Your task to perform on an android device: Delete the Office Work recording in the Voice Recorder app
Image 0: 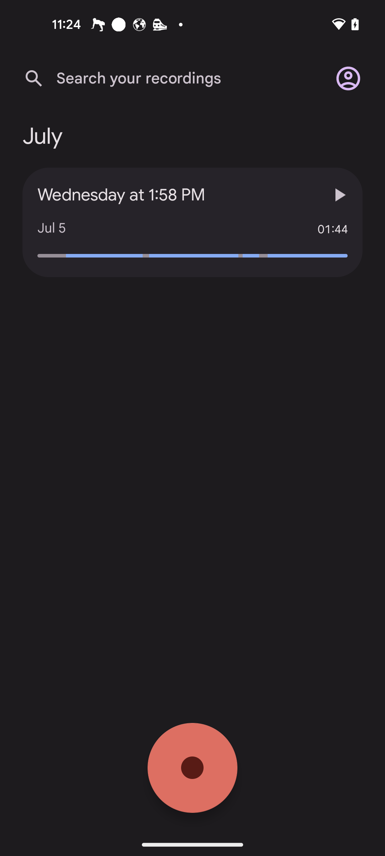
Open the Voice Recorder app
Step 0: open app "Voice Recorder"
Image 2: 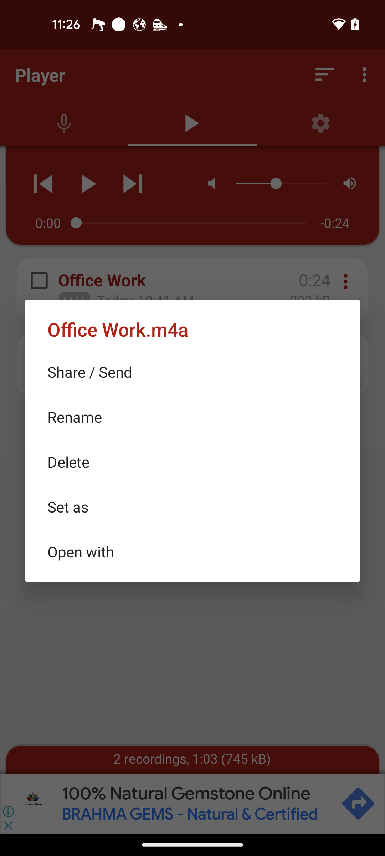
Click on Delete option
Step 2: click (192, 462)
Image 3: 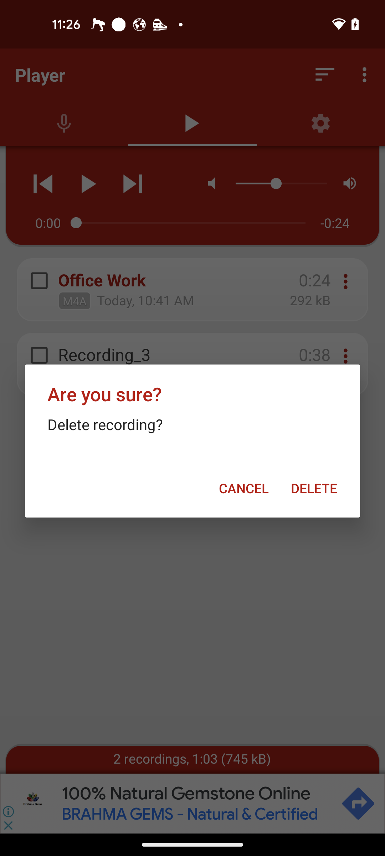
Click on Delete 
Step 3: click (314, 488)